Your task to perform on an android device: I have a large library, but I misplaced Stendhal's The Red and the Black. Use the Amazon app to start a search for Stendhal's The Red and the Black
Image 0: 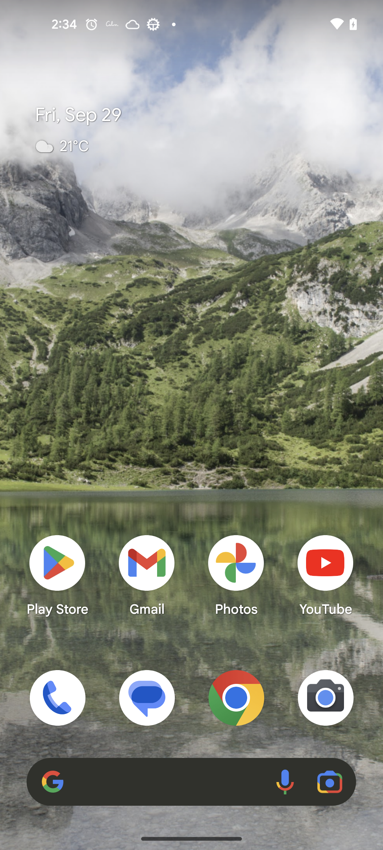
Open the Amazon app
Step 0: open app "Amazon"
Image 1: 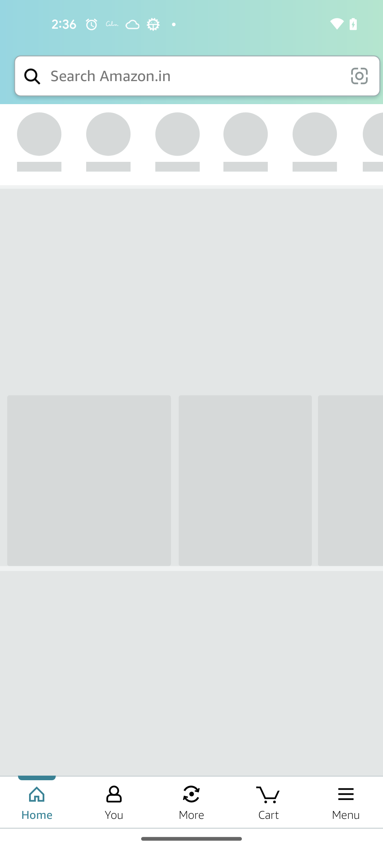
Click on the search bar at the top of the screen
Step 1: click (194, 76)
Image 2: 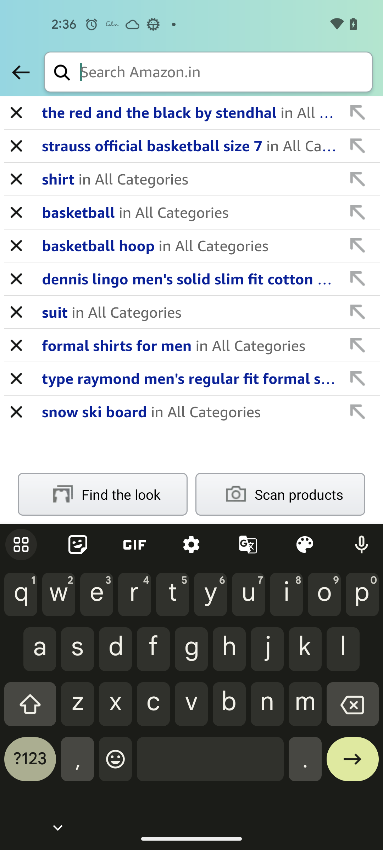
Type The Red and the black by Stendhal
Step 2: type "The Red and the black by Stendhal"
Image 3: 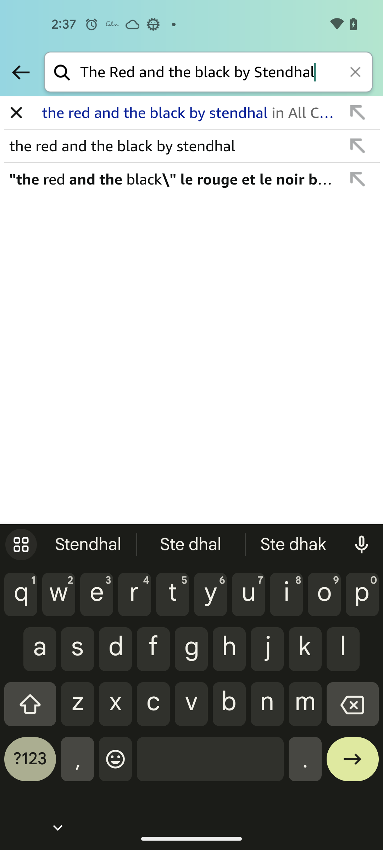
Click on the right arrow key at the bottom right of the screen
Step 3: click (353, 764)